Your task to perform on an android device: The Open Box home Bathroom cabinet looks good, Compare the prices of the Open Box home Bathroom cabinet with the similar products in the eBay app.
Image 0: 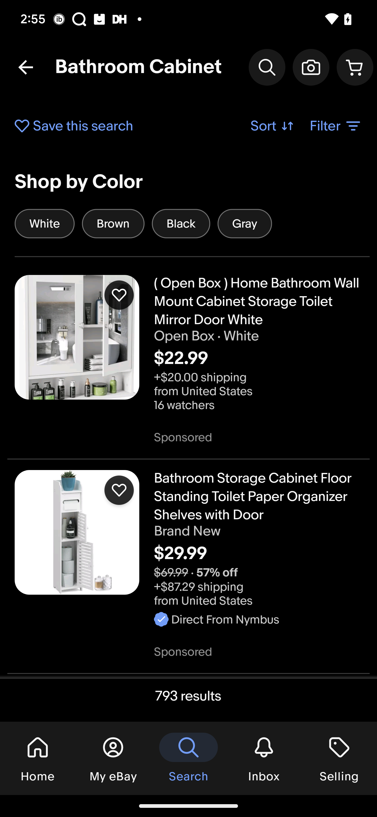
Click on the Open Box home Bathroom cabinet
Step 0: click (112, 382)
Image 1: 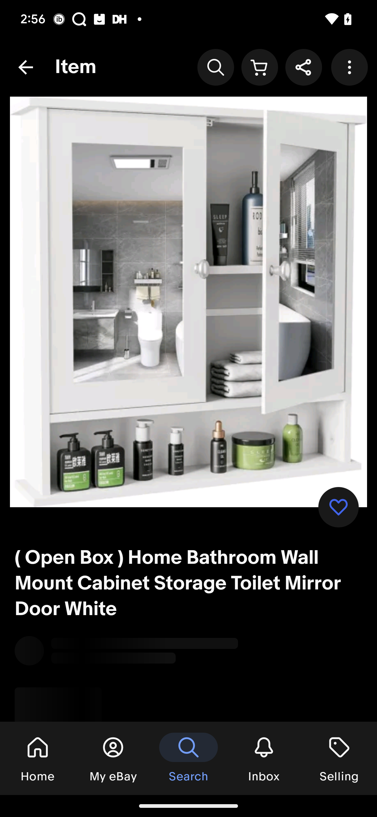
Swipe up on the screen to view the similar product 
Step 1: scroll down
Image 2: 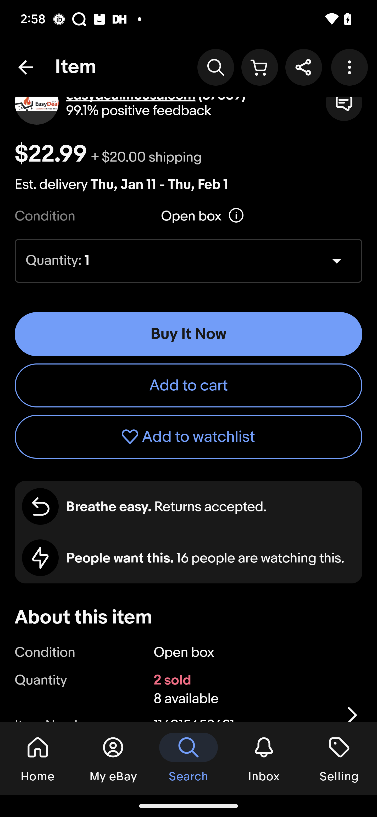
Swipe up on the screen to view the similar product 
Step 2: scroll down